Your task to perform on an android device: I want to access the pdf of the Eiffel Tower file offline on the Drive app when I don't have internet access, so make an offline copy of this file in the Drive app.
Image 0: 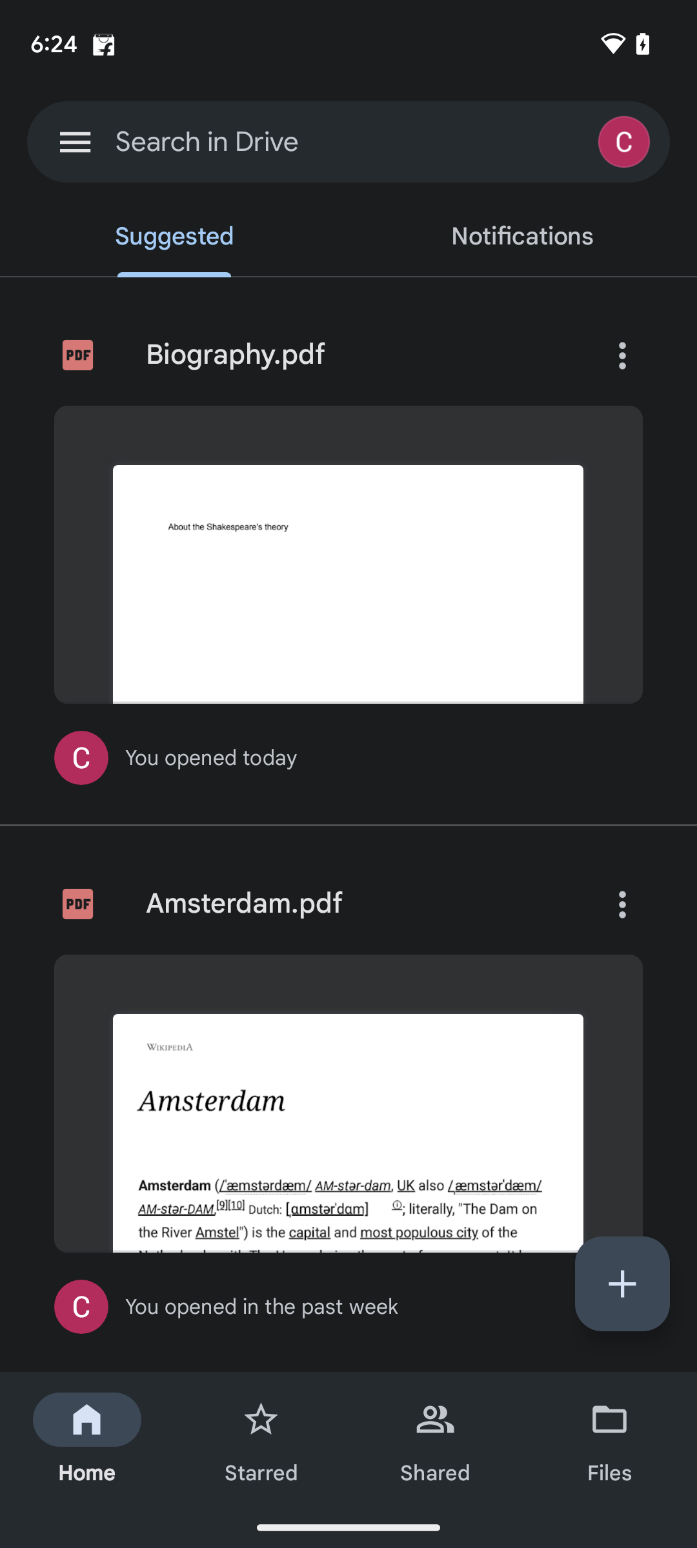
Tap on the file icon at the bottom of the screen.
Step 0: click (622, 1446)
Image 1: 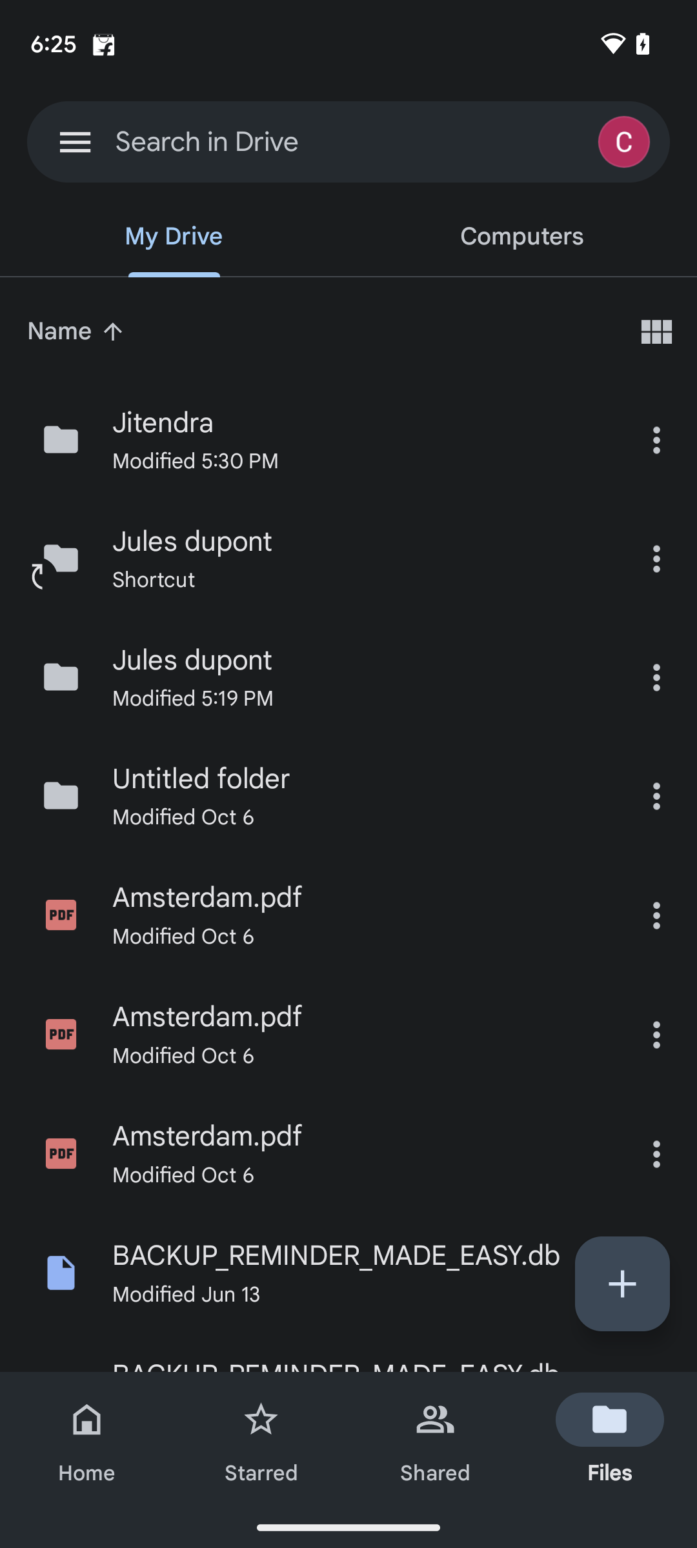
Tap on the file icon at the bottom of the screen.
Step 1: wait
Image 3: 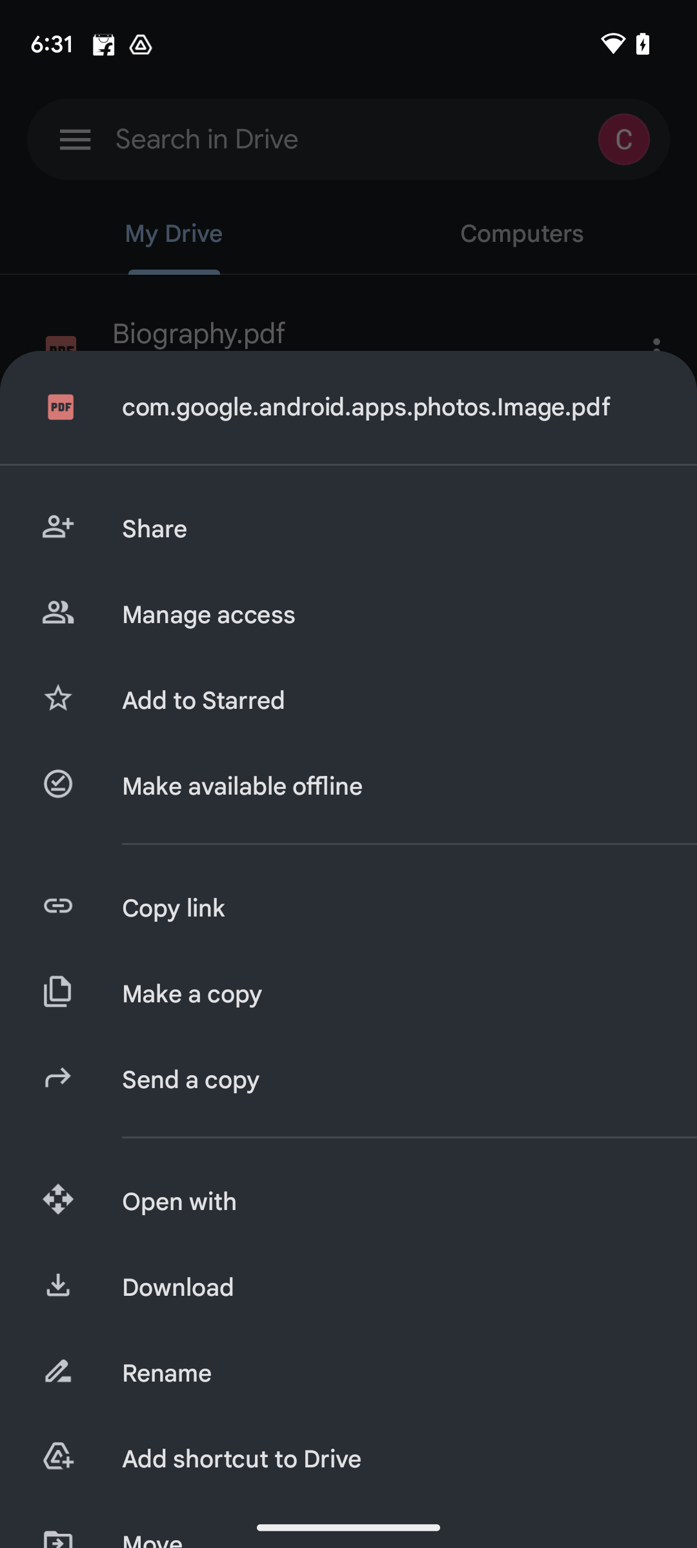
Tap on make available offline.
Step 3: click (389, 786)
Image 4: 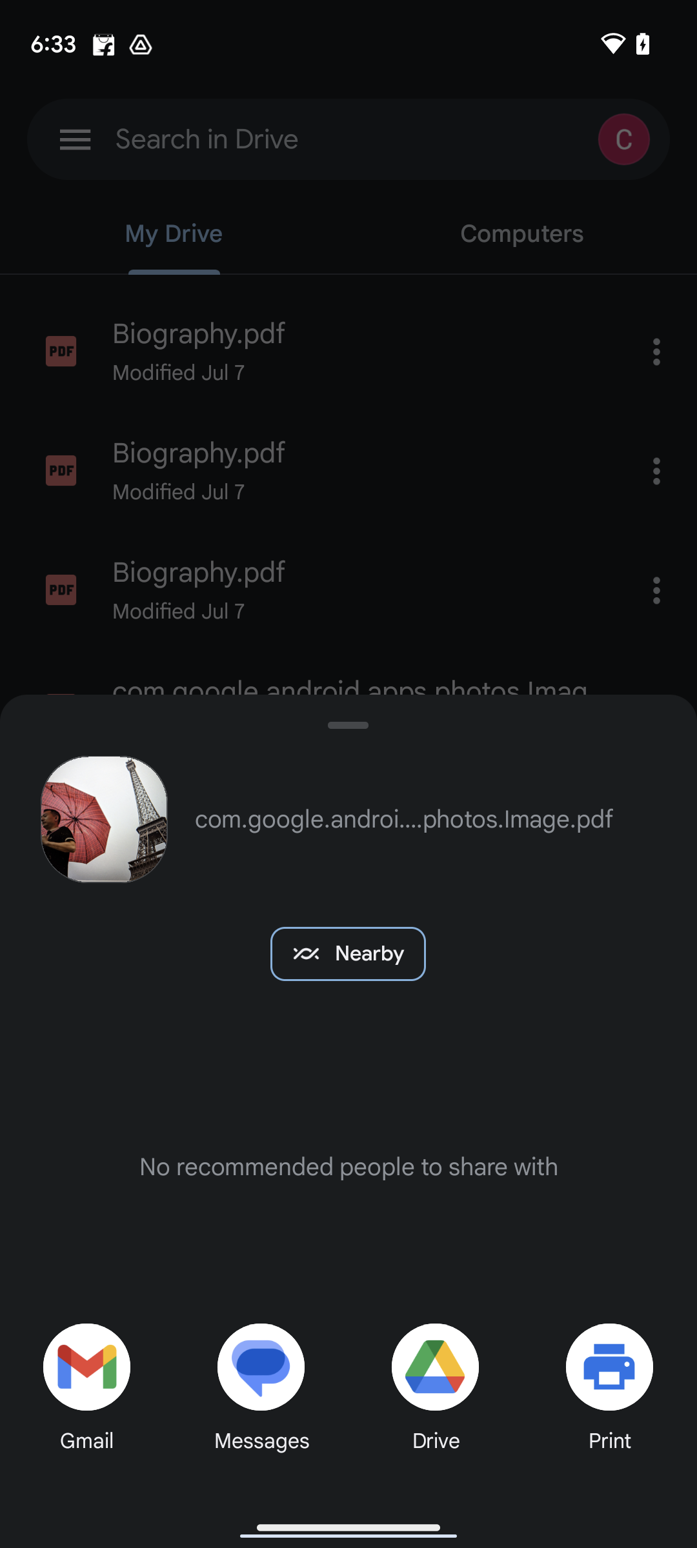
Tap on drive
Step 4: click (437, 1353)
Image 5: 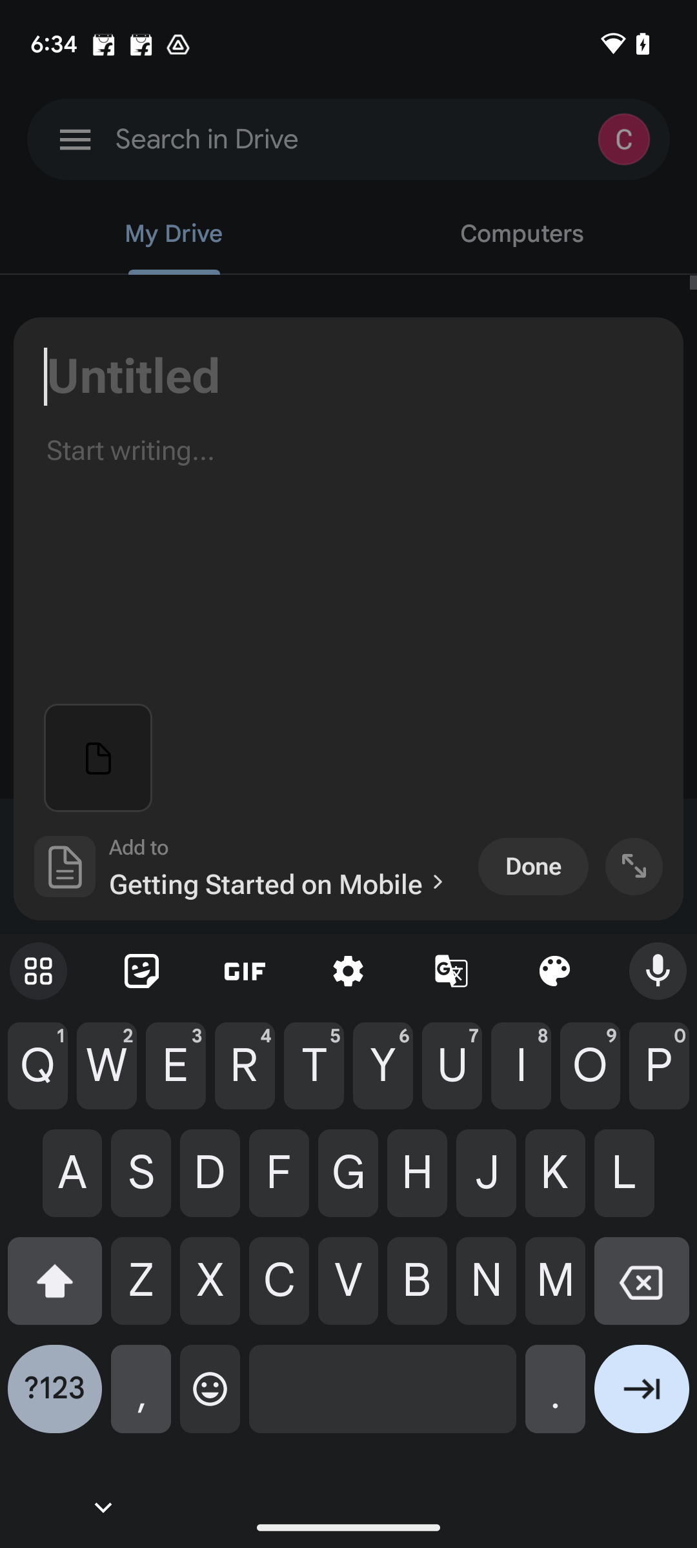
Give the title, Jules
Step 5: type "Jules"
Image 6: 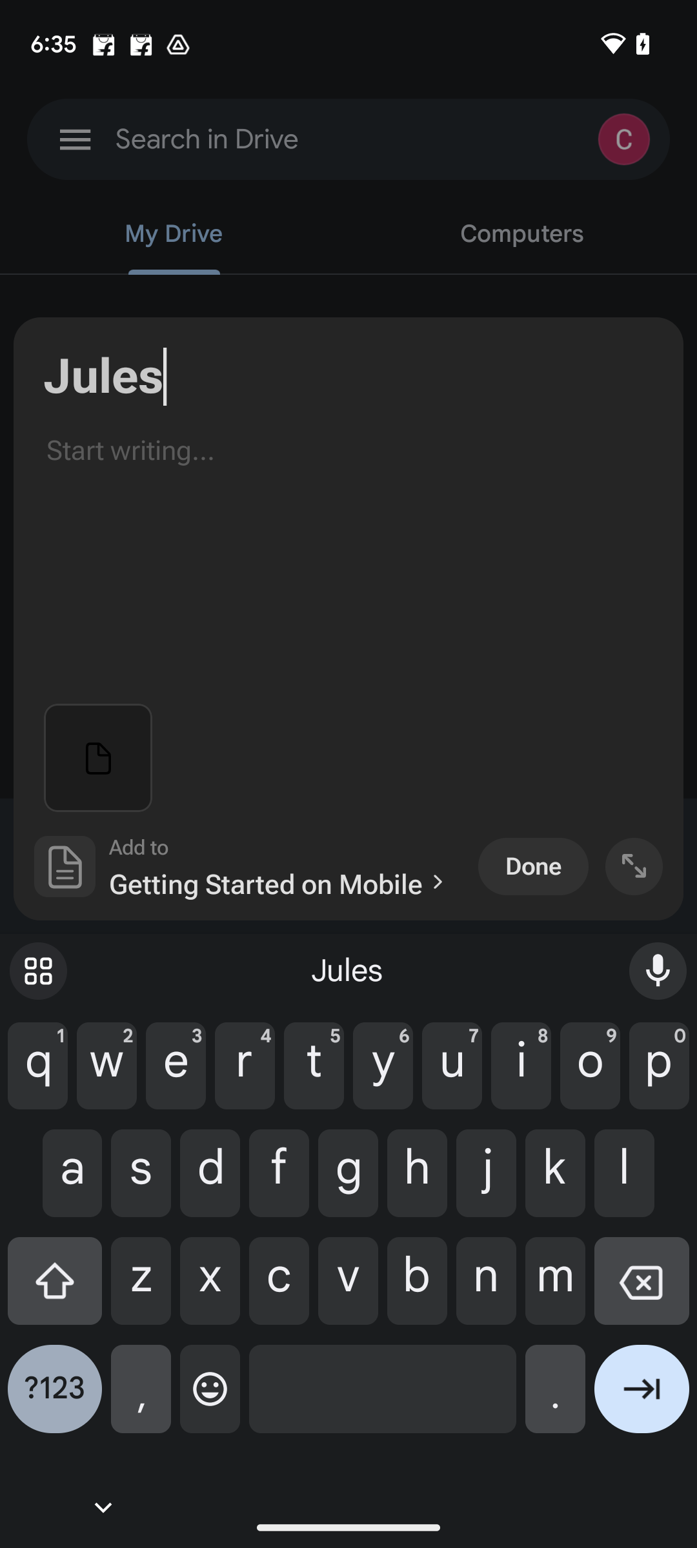
Tap on the arrow present at the bottom right corner of the screen.
Step 6: click (641, 1399)
Image 7: 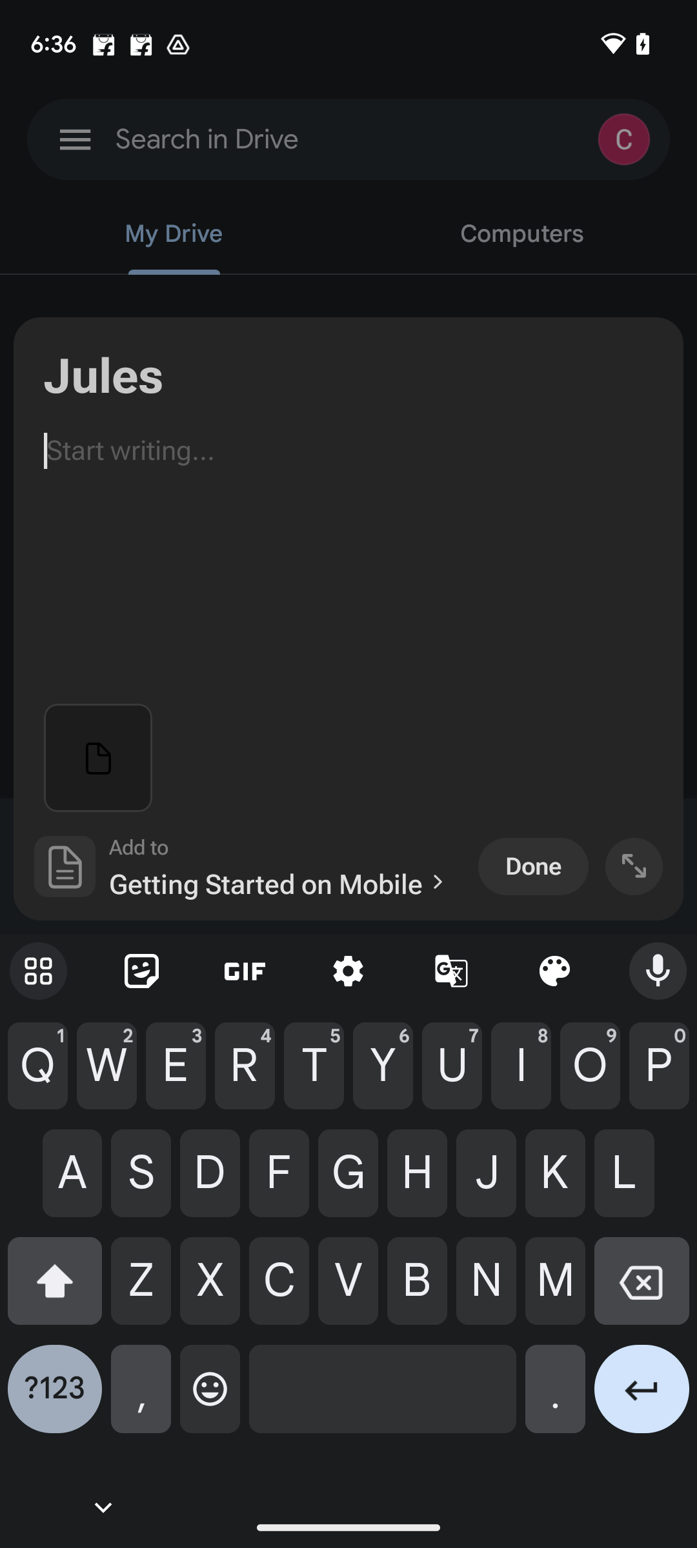
Tap on Done.
Step 7: wait